Your task to perform on an android device: In the Google Maps app, find the "Carrefour Express - Supermarket" place to buy some groceries.
Image 1: 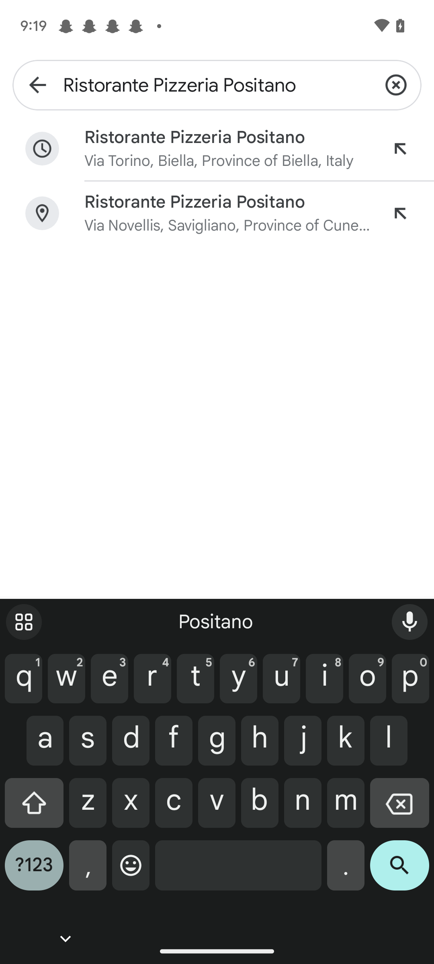
Clear the text
Step 1: click (396, 85)
Image 2: 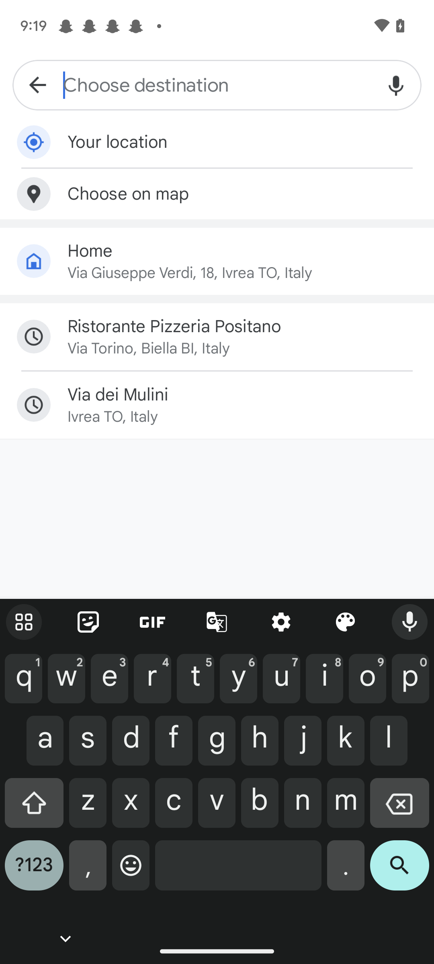
Search for Carrefour Express - Supermarket
Step 2: type "Carrefour Express - Supermarket"
Image 3: 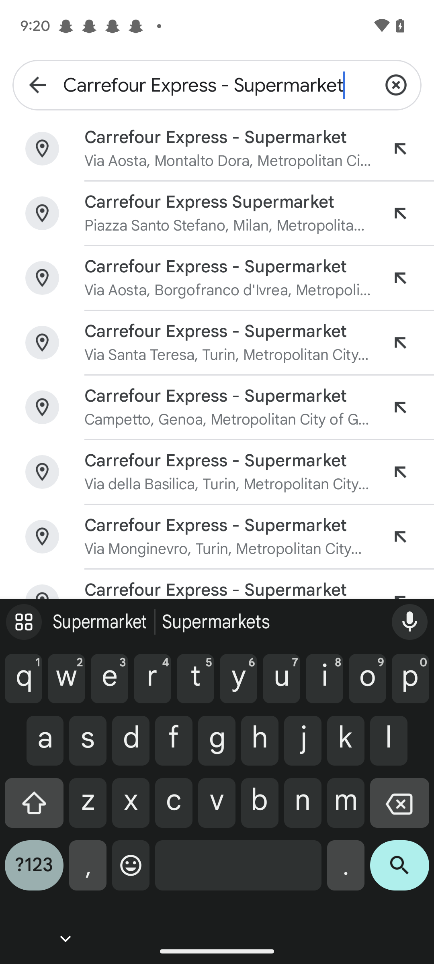
Click on the first suggested result
Step 3: click (216, 137)